Your task to perform on an android device: Open the Simple Calculator app and convert 10 kilometers to meters 
Image 0: 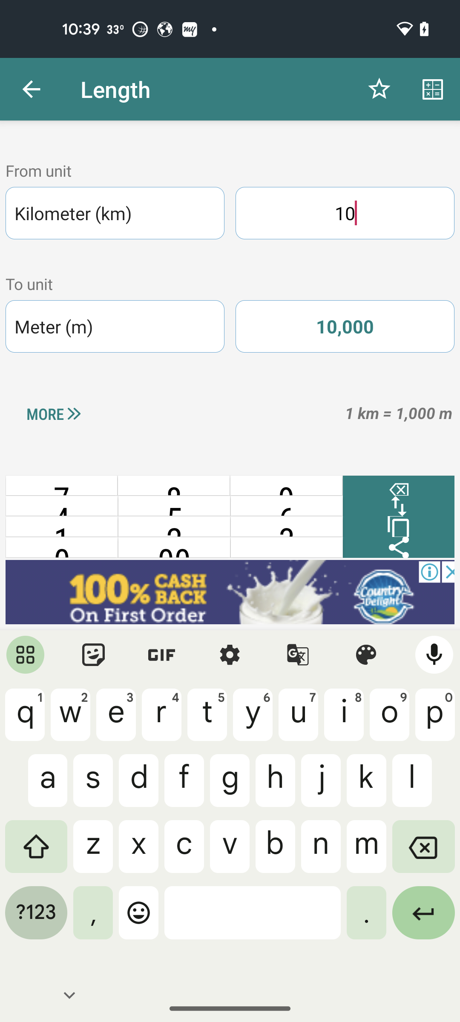
Open the simple calculator app
Step 0: open app "Simple Calculator"
Image 1: 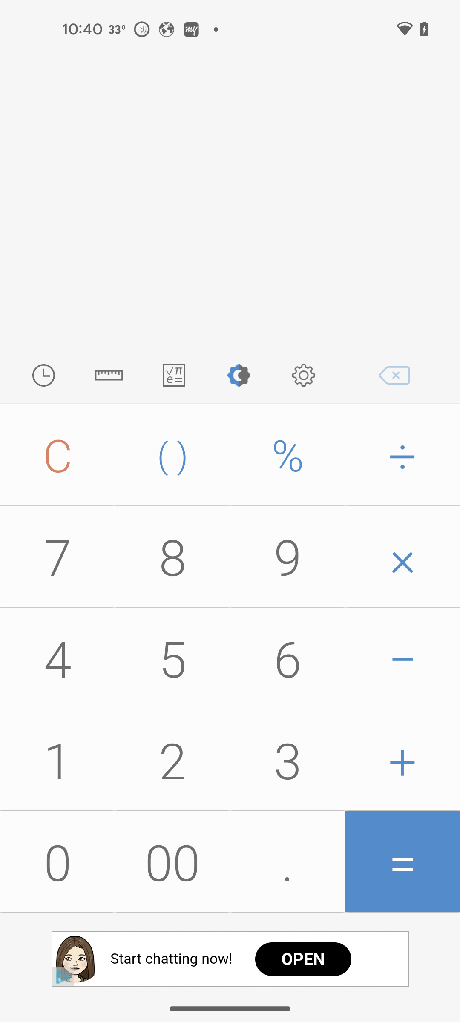
click on the measurement icon
Step 1: click (108, 375)
Image 2: 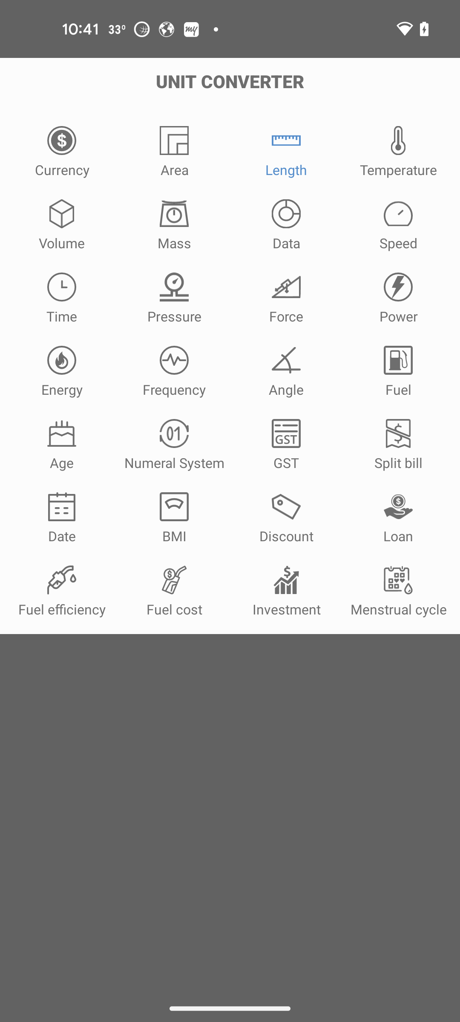
click on the length 
Step 2: click (286, 141)
Image 3: 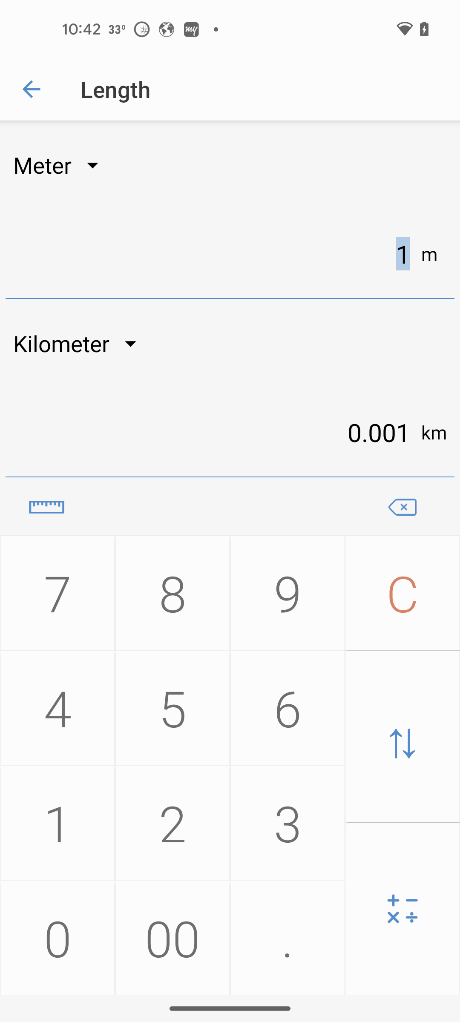
click on kilometer value
Step 3: click (210, 432)
Image 4: 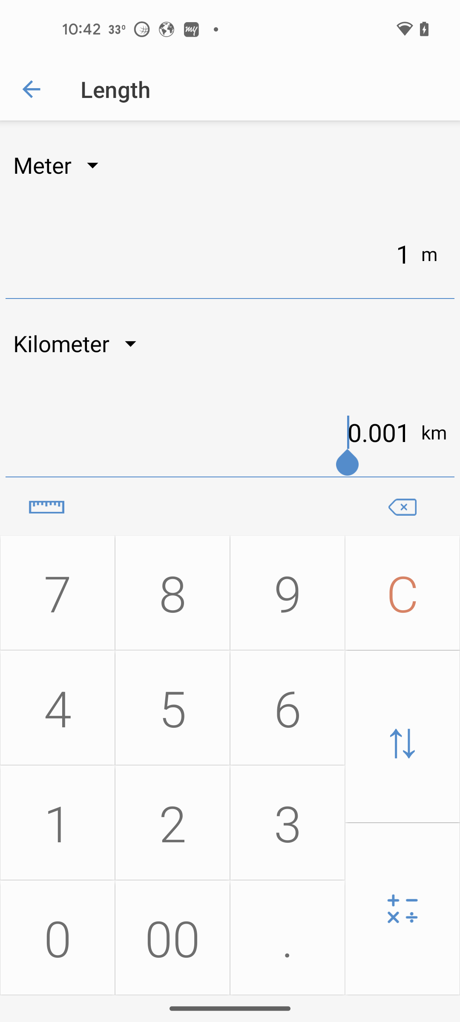
click on c button
Step 4: click (402, 592)
Image 5: 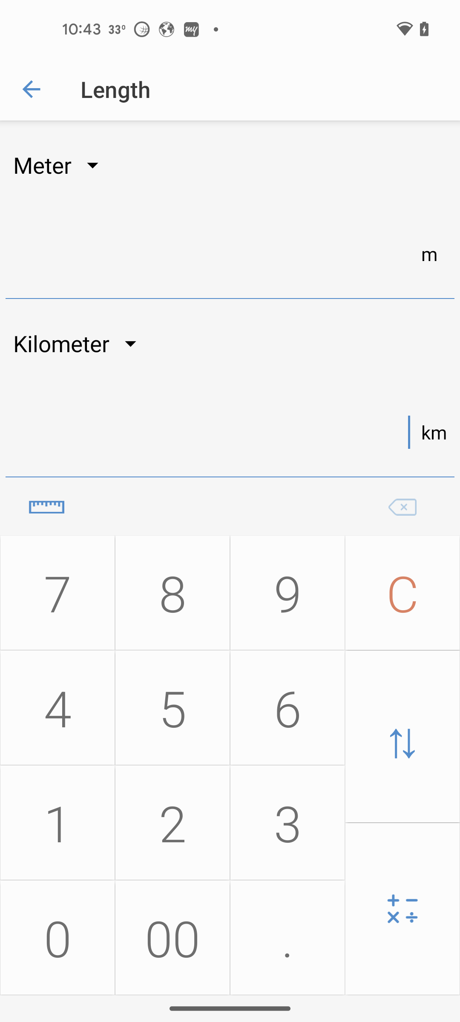
click on 1
Step 5: click (57, 823)
Image 6: 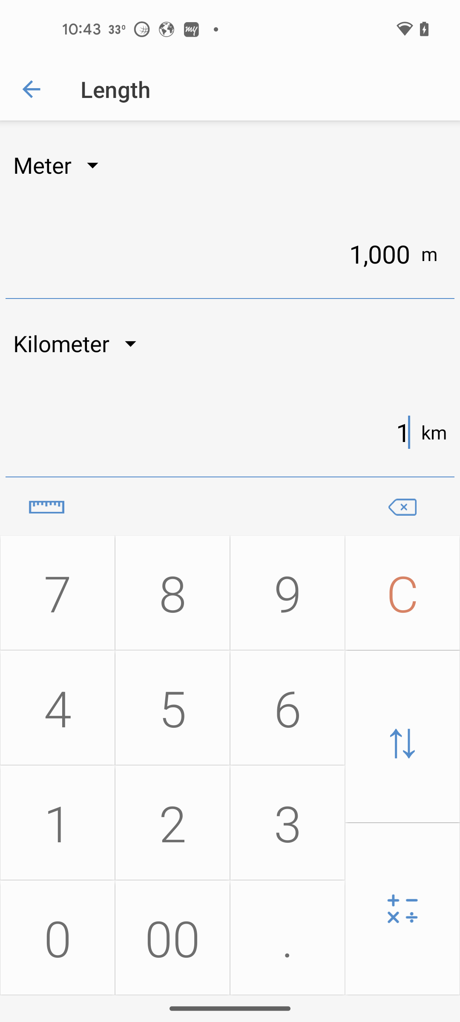
click on zero
Step 6: click (57, 938)